Your task to perform on an android device: View your course progress in Dutch language learning in the Duolingo app.
Image 0: 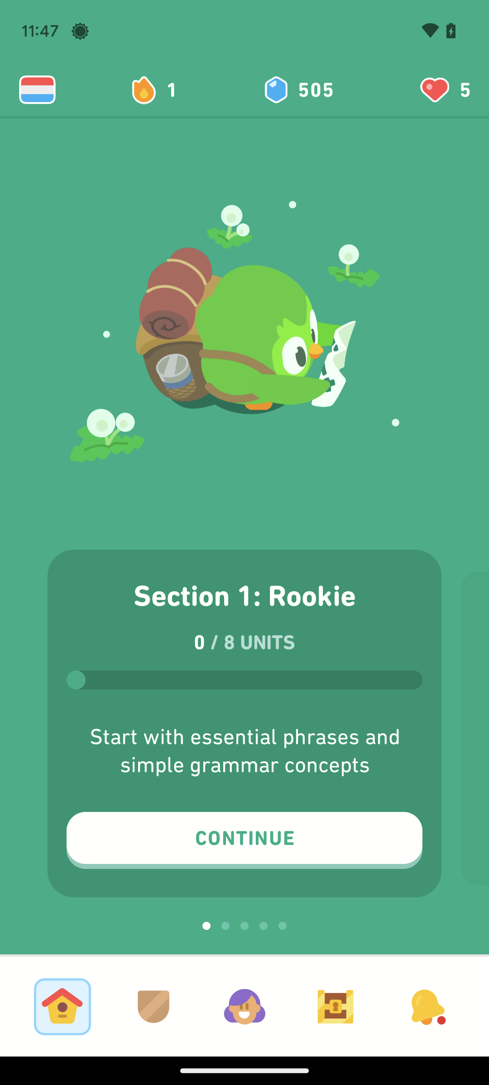
Click on the Continue tab on the screen.
Step 0: click (244, 840)